Your task to perform on an android device: I've uploaded a lot of material to my drive, but I've never seen any capacity remaining, thus I'd like to control disk storage
Image 0: 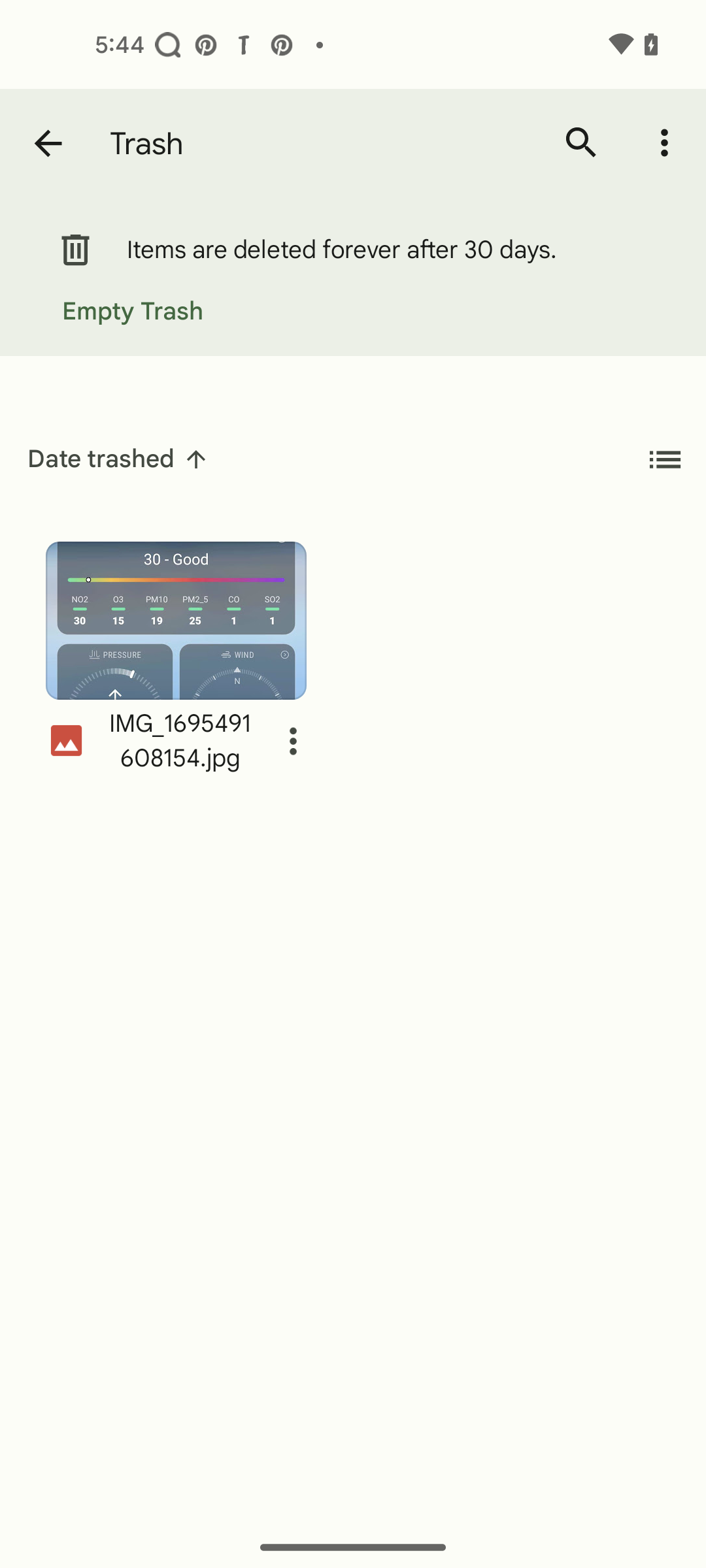
go back
Step 0: press back button
Image 2: 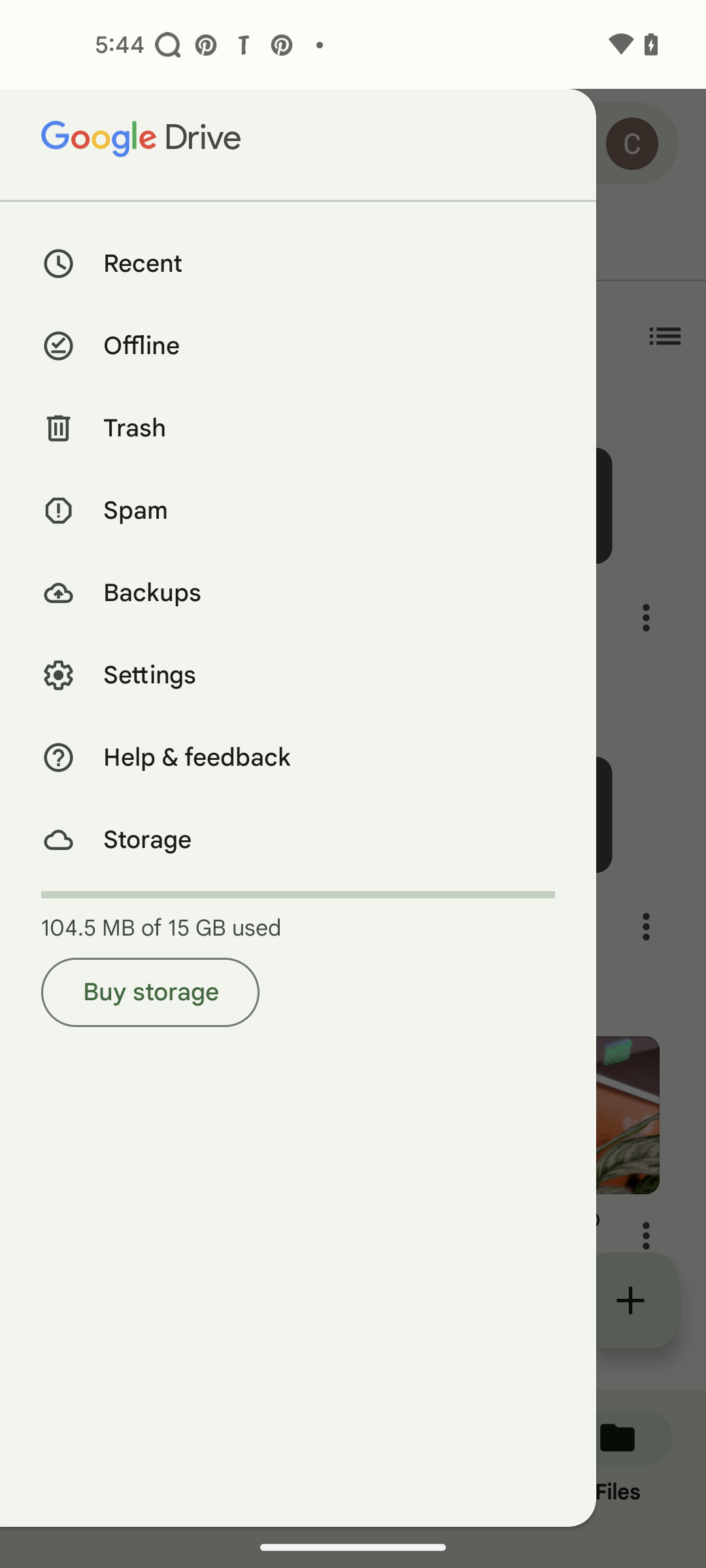
click on the storage
Step 2: click (298, 840)